Your task to perform on an android device: I would like to save the t-shirt on the Marks&Spencer app to buy it in the future when its price drops
Image 0: 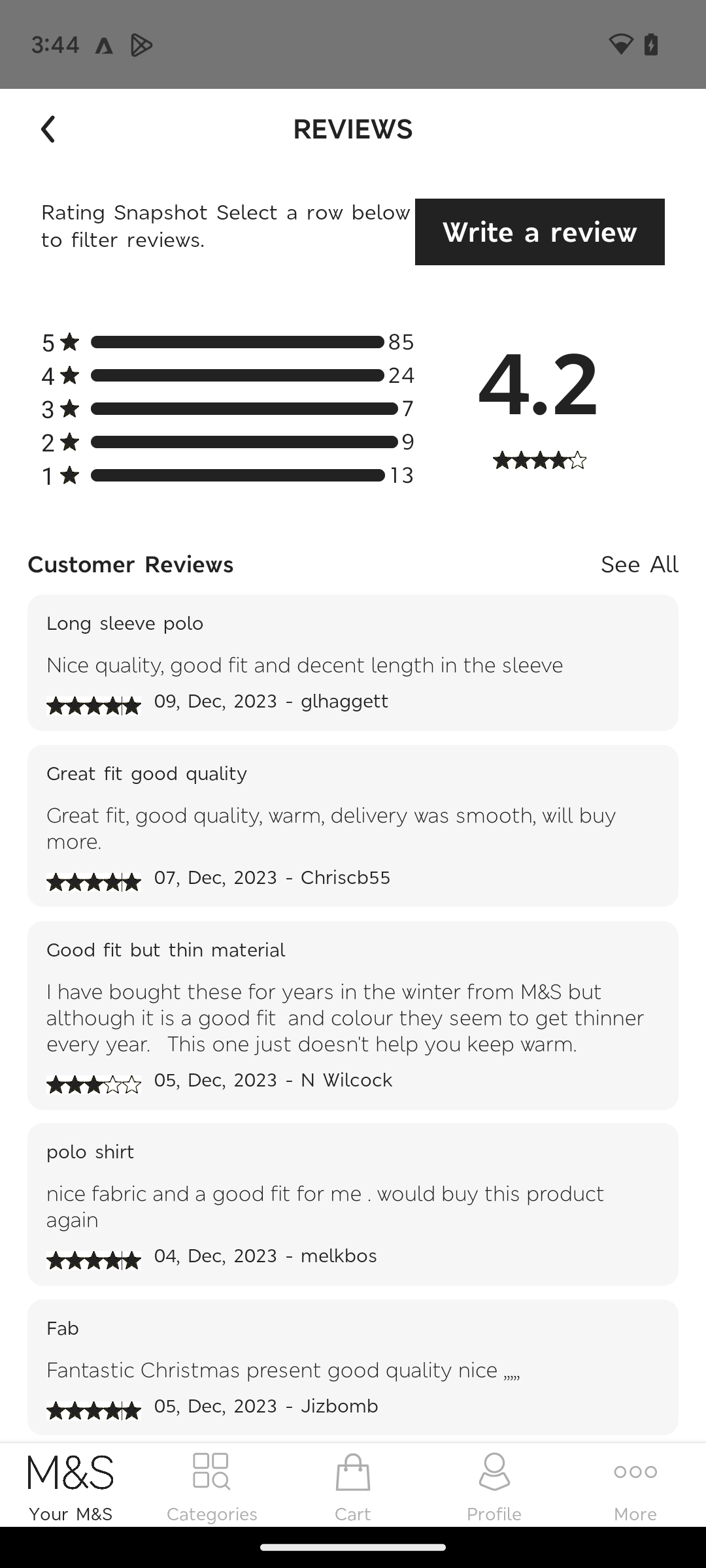
Go back
Step 0: press back button
Image 1: 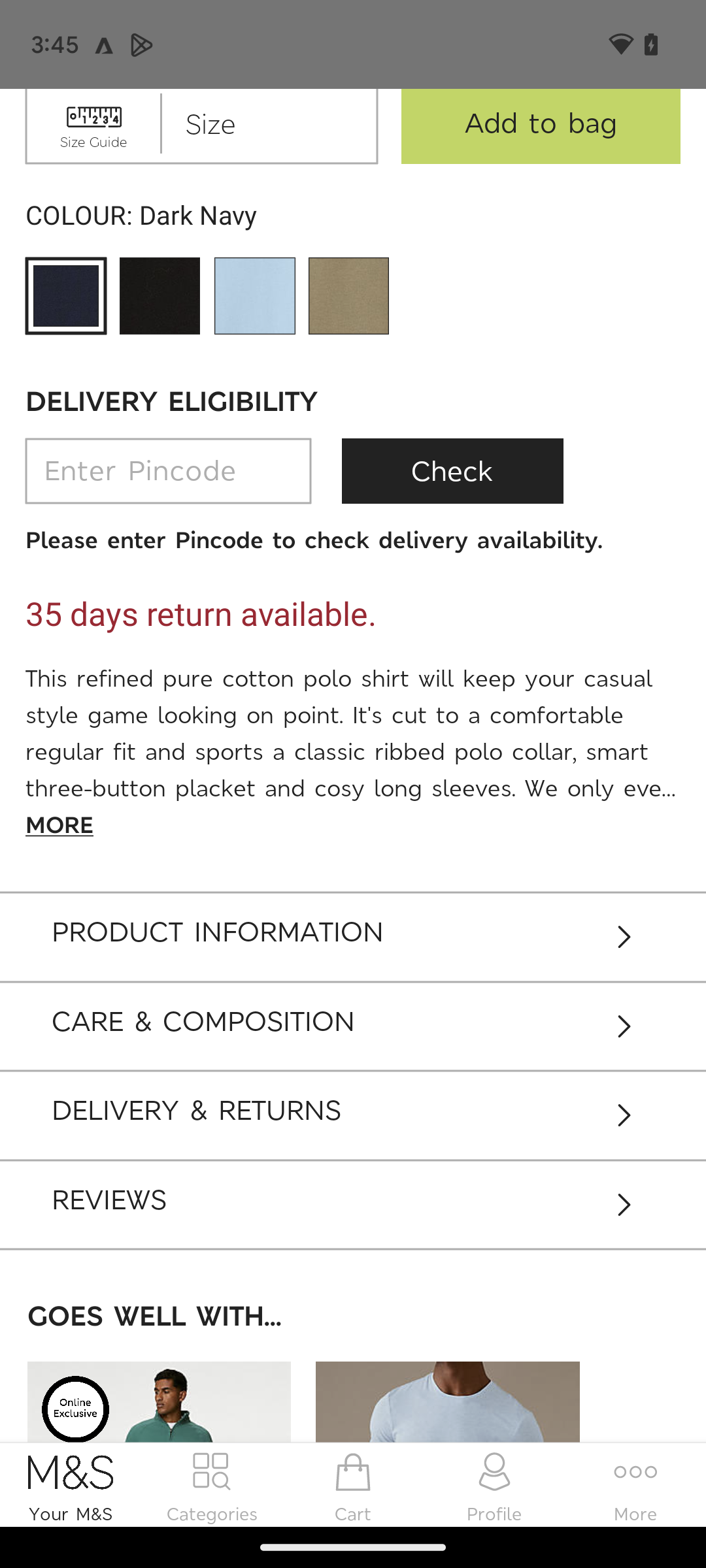
Swipe up
Step 1: scroll up
Image 2: 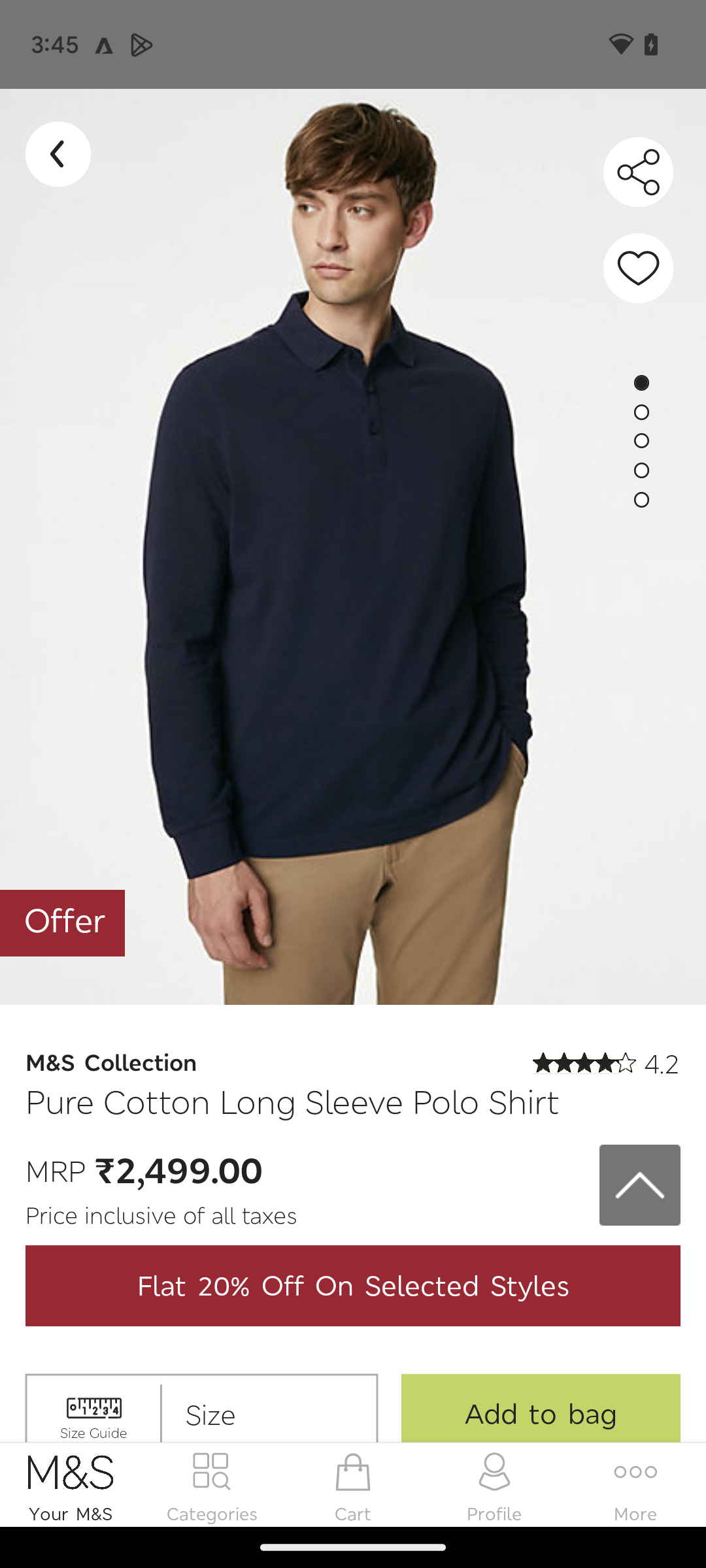
Click on the heart icon to save
Step 2: click (626, 259)
Image 3: 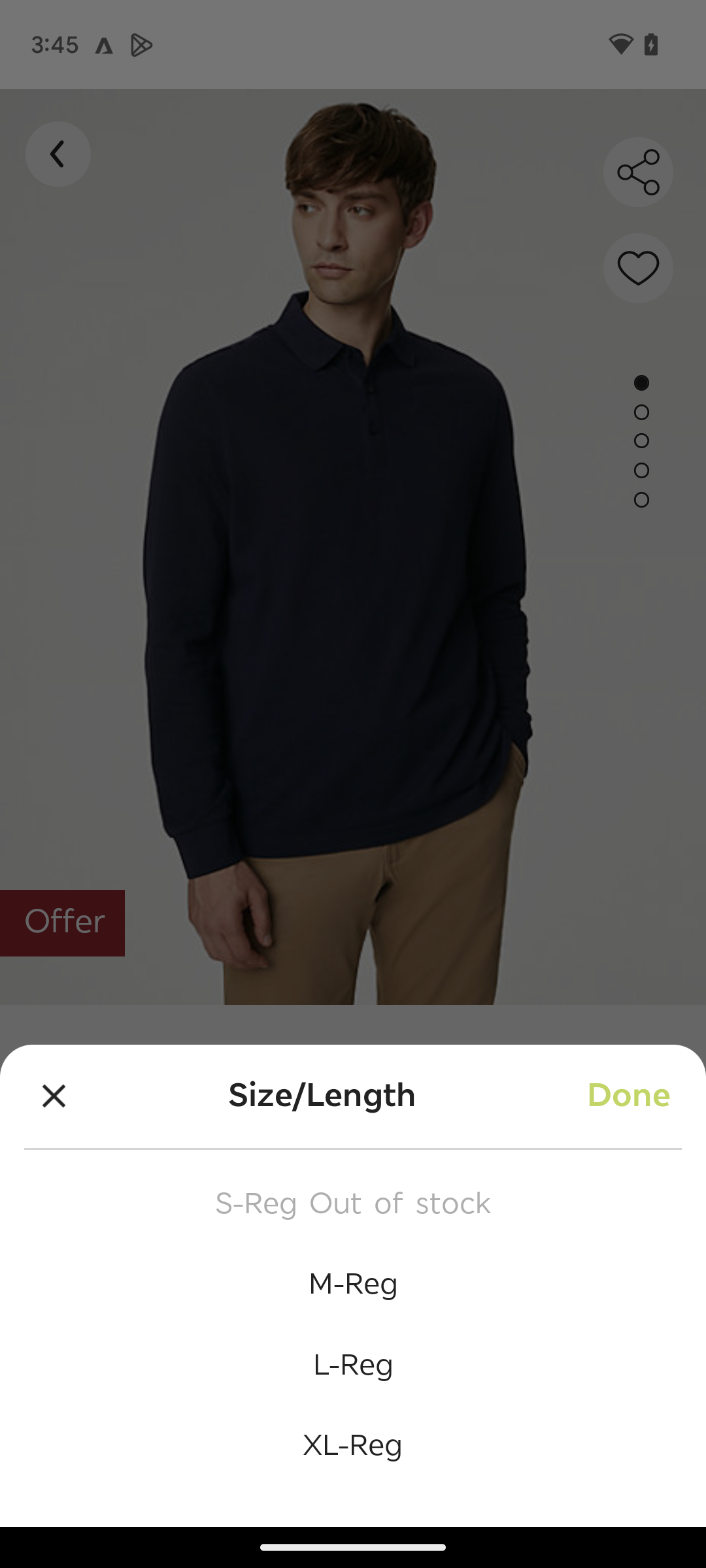
Select size L
Step 3: click (353, 1364)
Image 4: 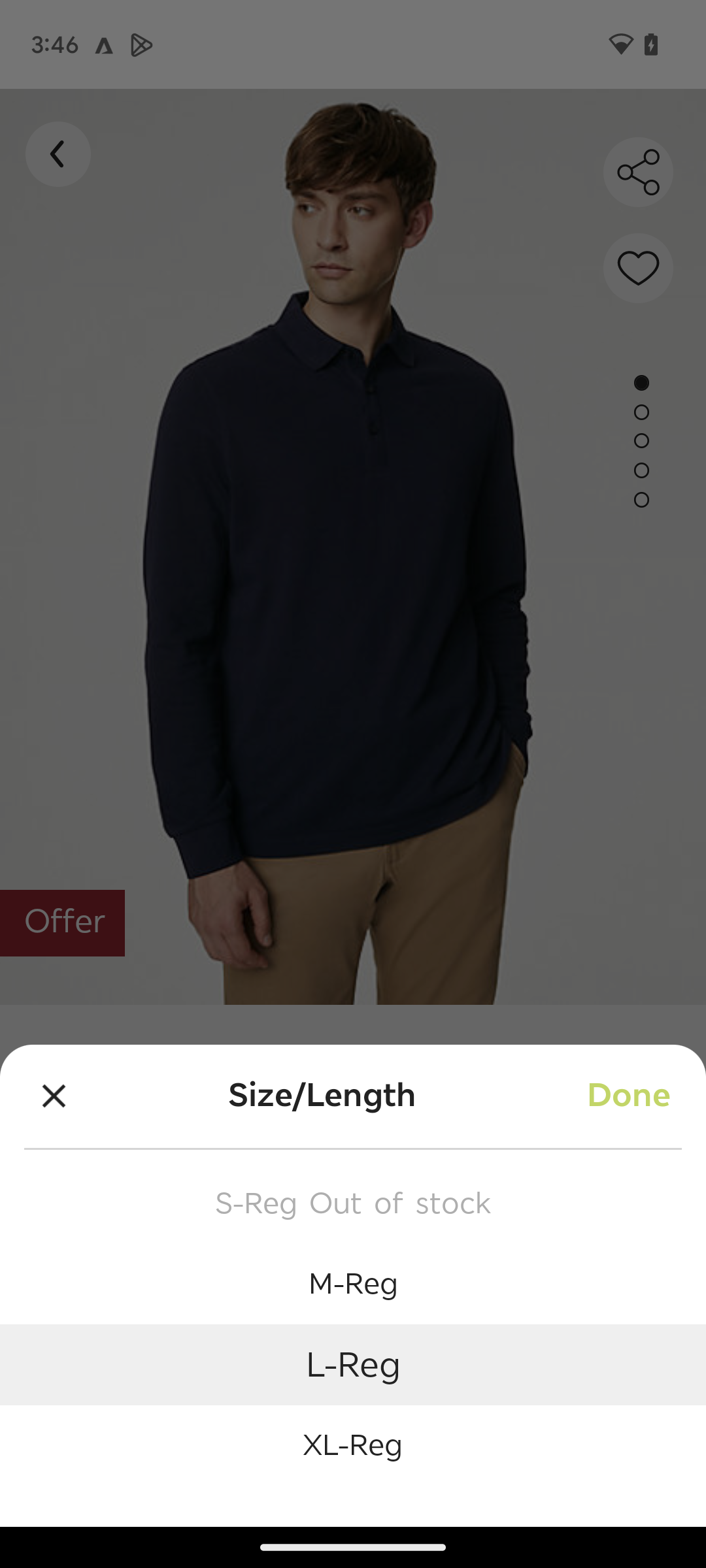
Click on done
Step 4: click (629, 1096)